Your task to perform on an android device: Open the Play Books app and select the 'Enemies with benefits'  book.
Image 0: 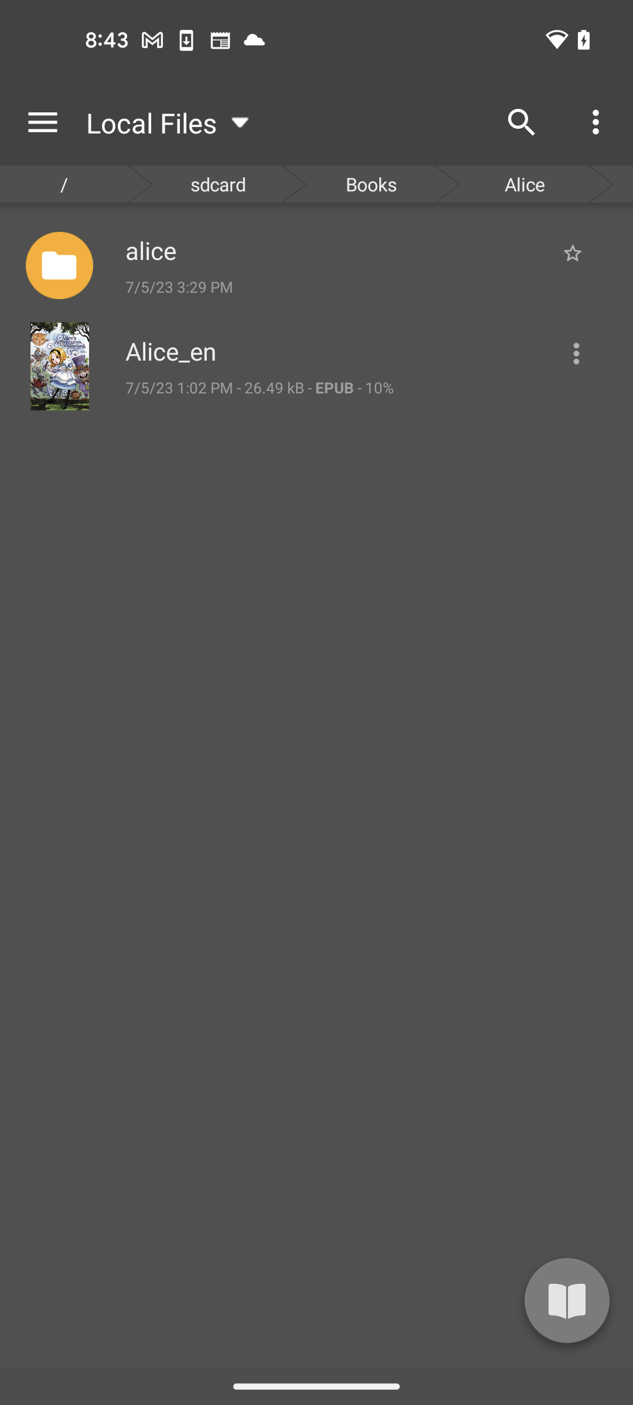
Open the Play Books app
Step 0: open app "Google Play Books"
Image 1: 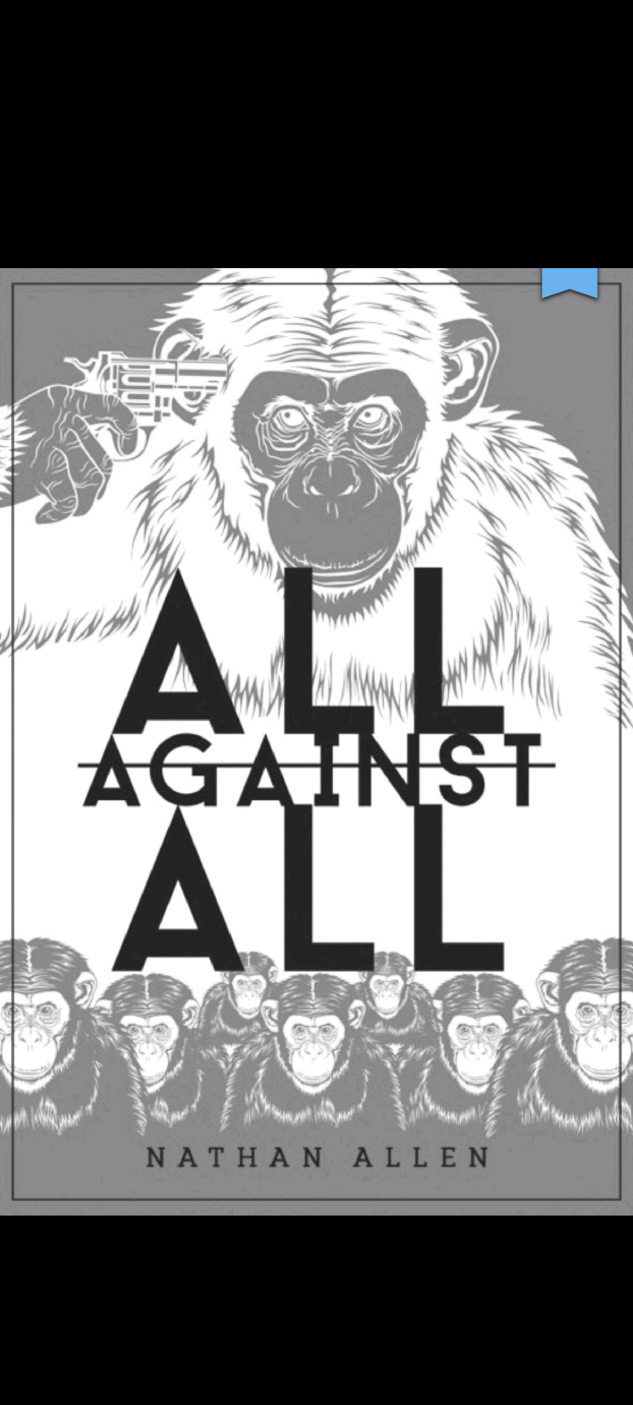
Go back to the previous page
Step 1: press back button
Image 2: 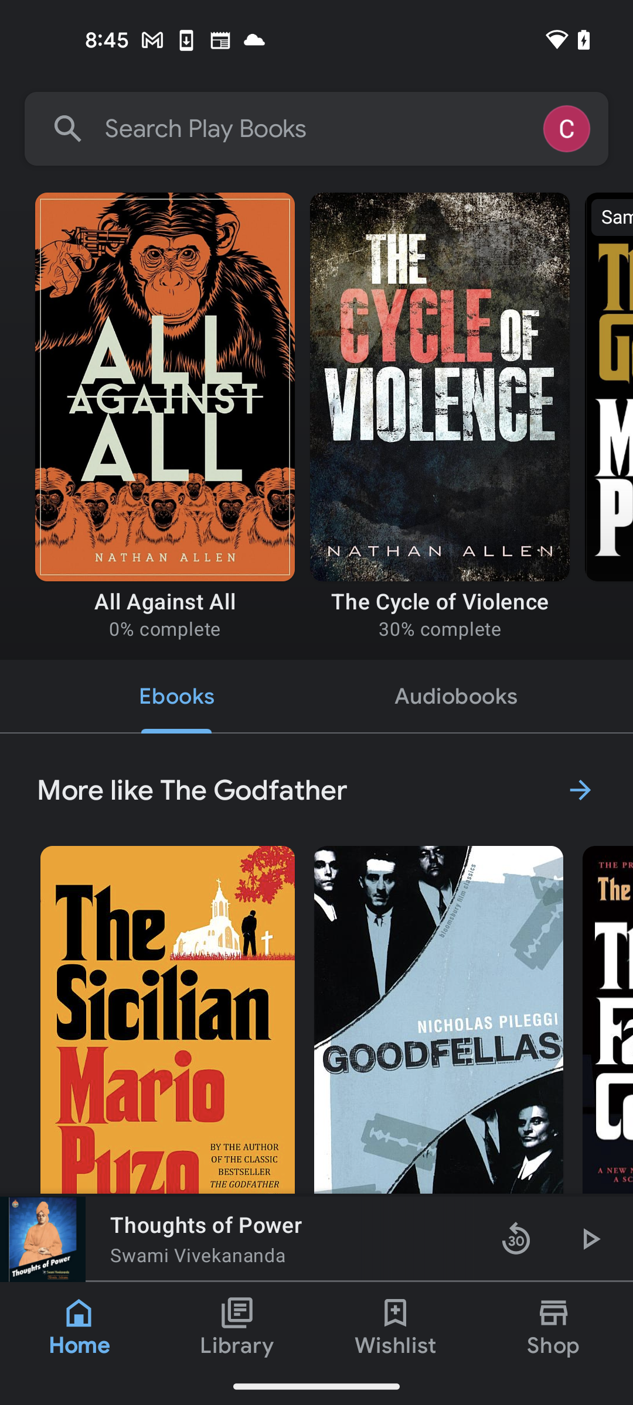
Swipe up to view more books
Step 2: scroll down
Image 3: 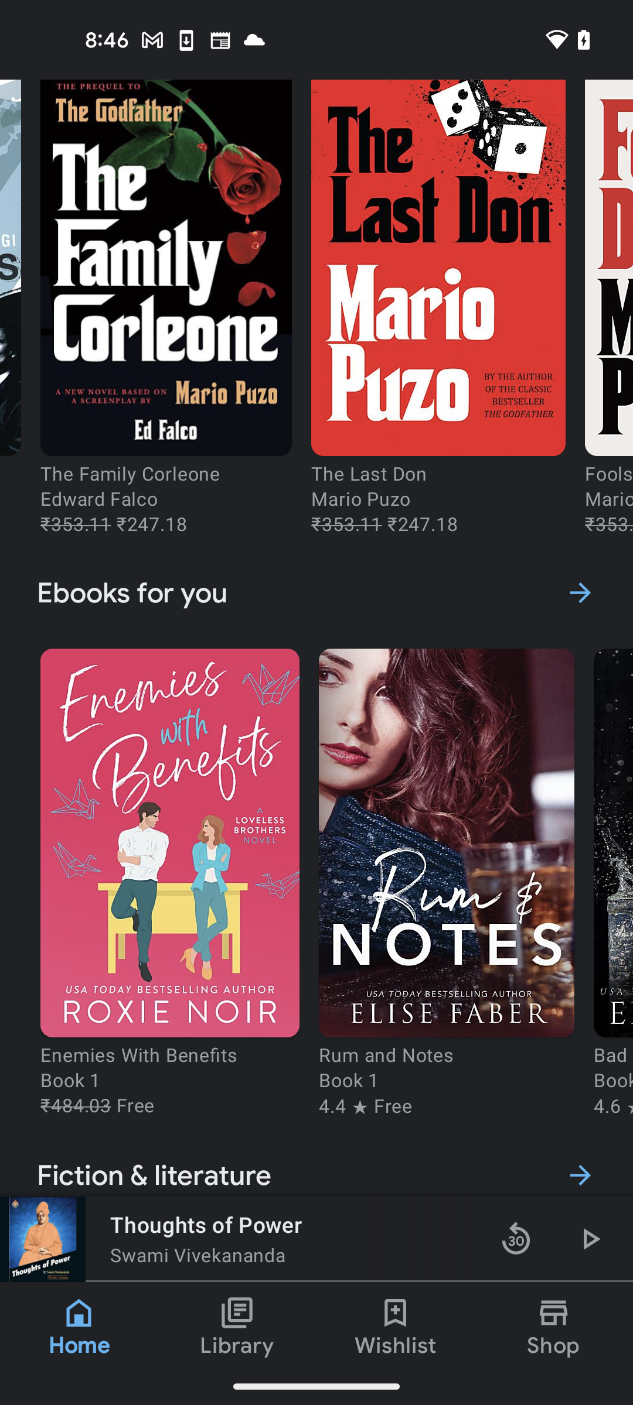
Click on enemies with friends book
Step 3: click (170, 880)